Your task to perform on an android device: I want to buy a new camera to capture my memories while traveling, so I use the Amazon app to browse for the Sony Aplha ILCE-6100Y camera.
Image 0: 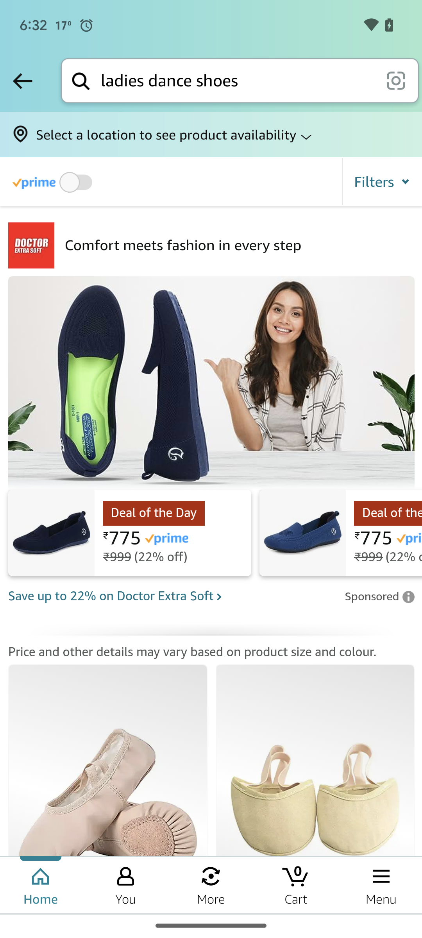
Click on the search bar at the top of the screen
Step 0: click (237, 81)
Image 1: 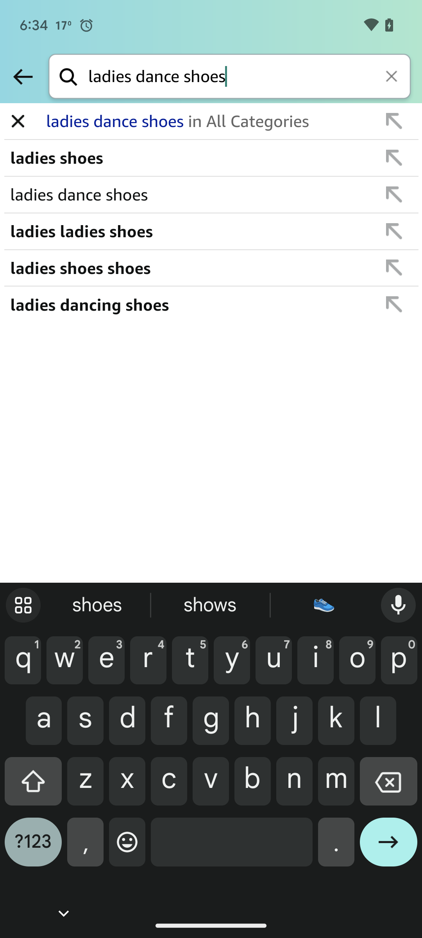
Clear the search bar
Step 1: click (392, 77)
Image 2: 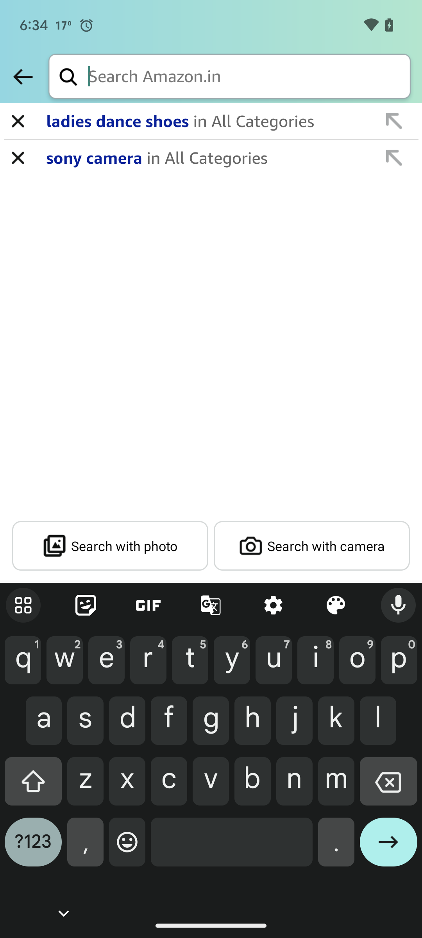
Search for Sony Aplha ILCE-6100Y camera
Step 2: type "Sony Aplha ILCE-6100Y camera"
Image 3: 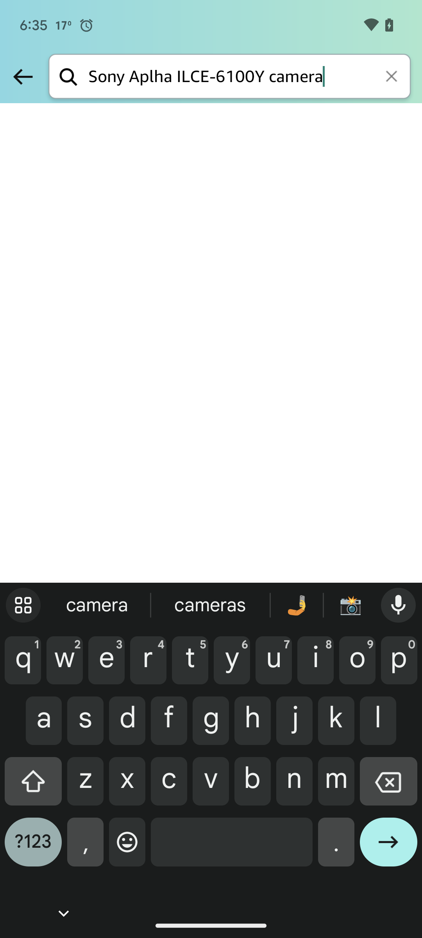
Click on the enter icon on the keyboard
Step 3: click (388, 848)